Your task to perform on an android device: I really liked this pop song and would like to share this YouTube video with one of my friends. Share the Justin bieber sorry video with mike.waggoner@hotwater.com
Image 0: 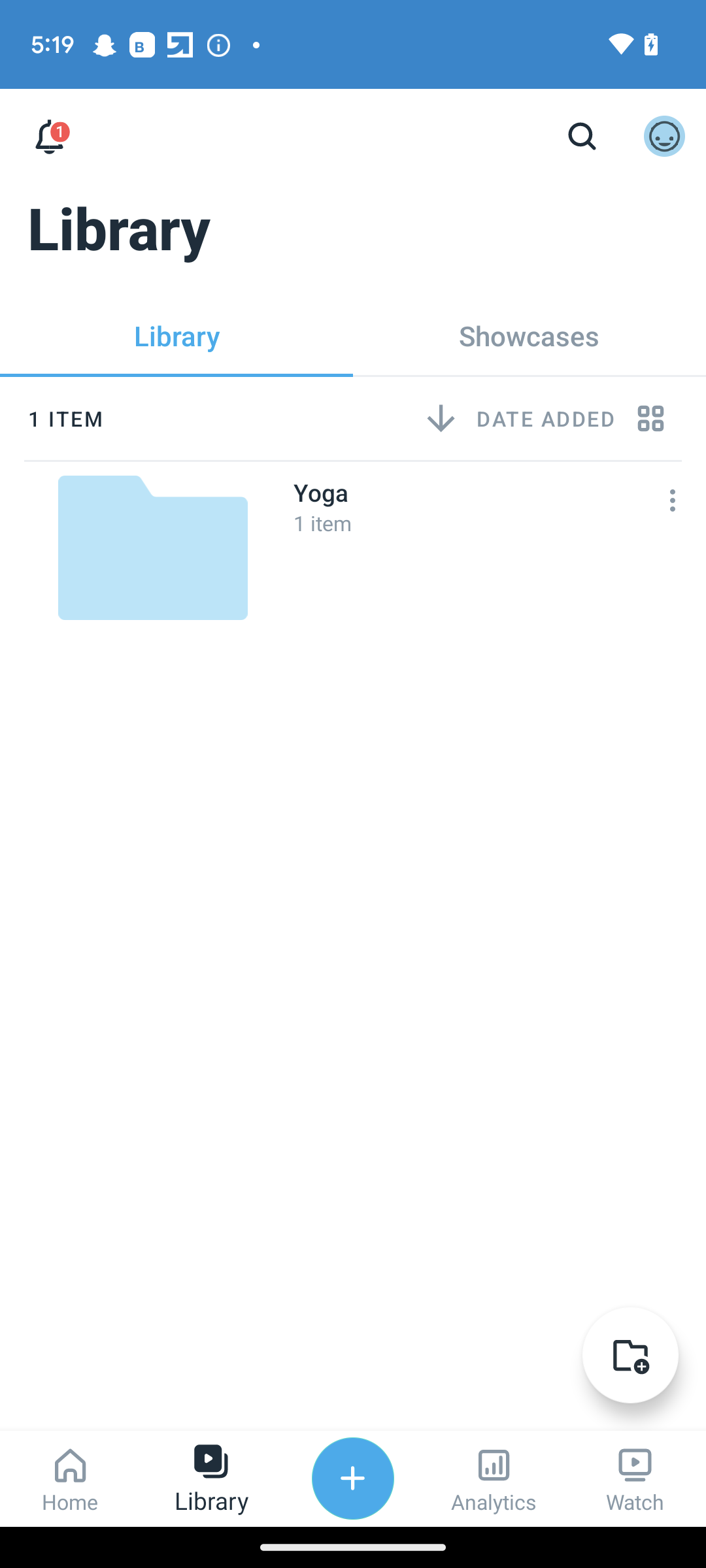
Open the YouTube app
Step 0: open app "YouTube"
Image 1: 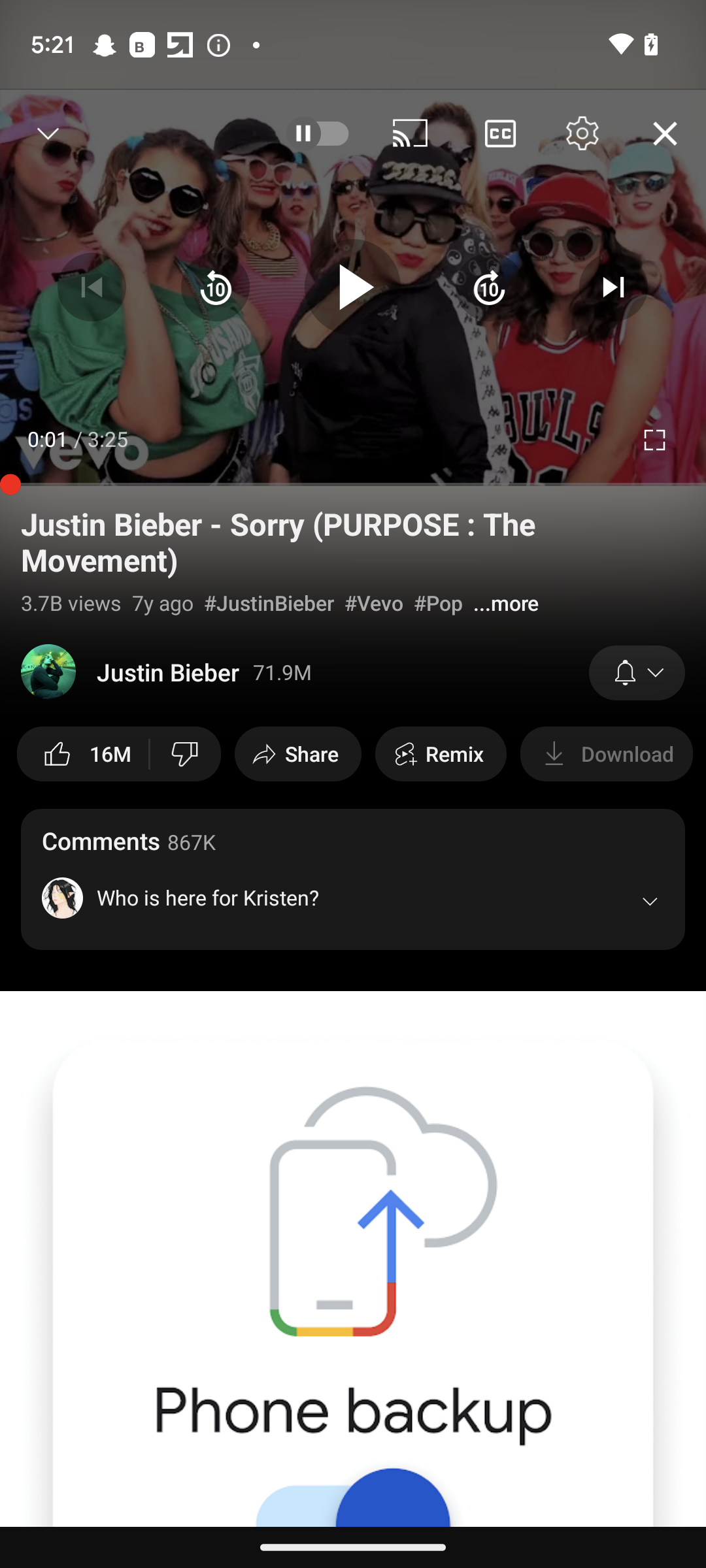
Click on the share button that is in the center of the screen.
Step 1: click (298, 754)
Image 2: 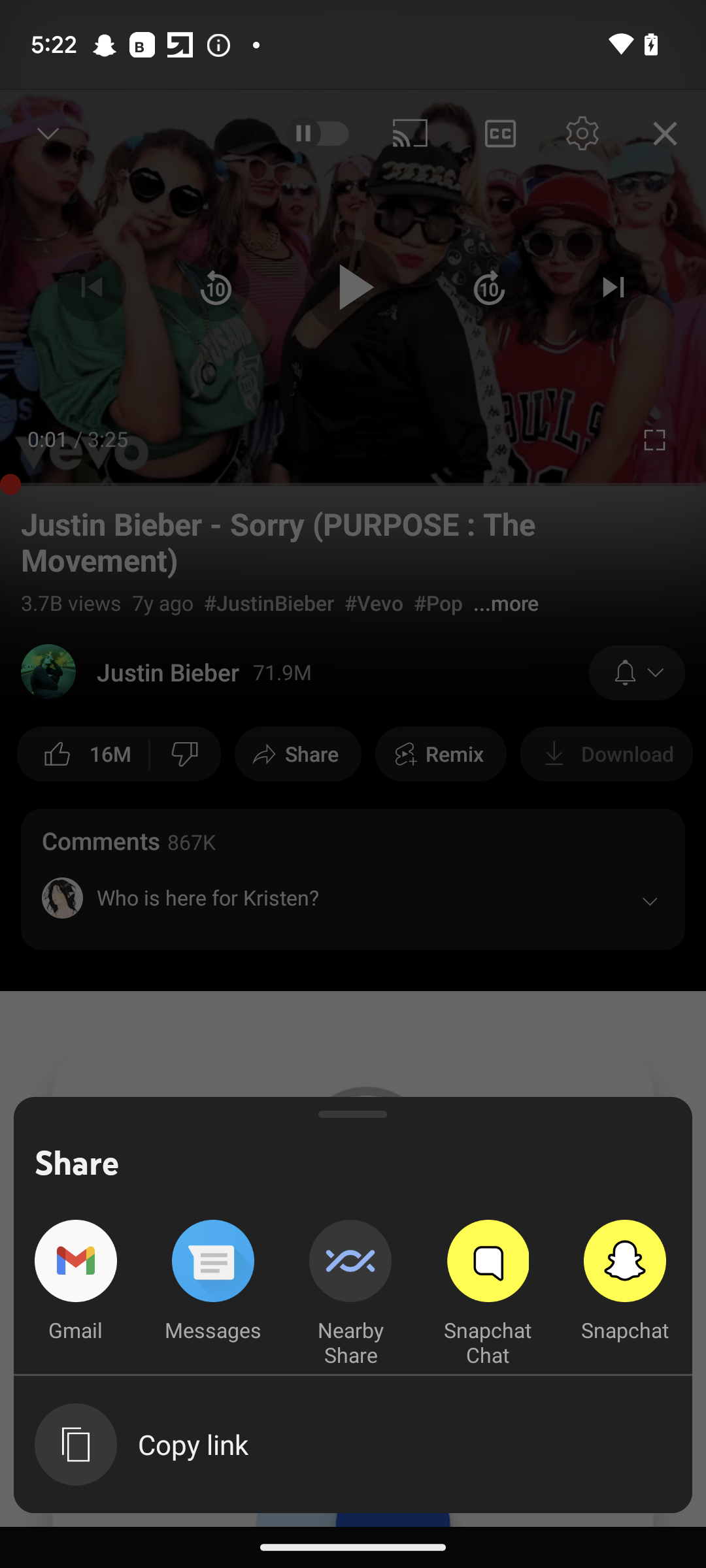
Click on the Gmail option 
Step 2: click (75, 1281)
Image 3: 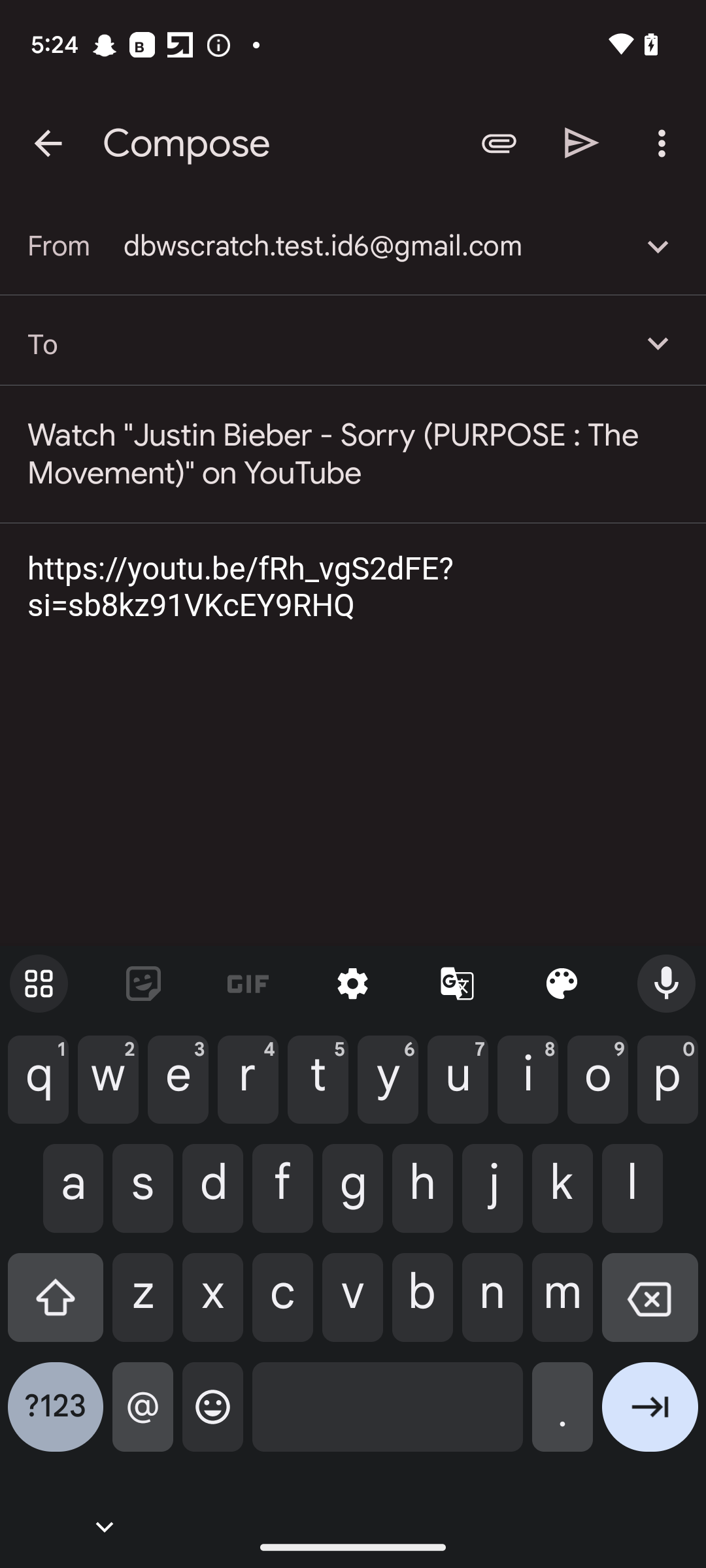
type the mike.waggoner@hotwater.com as the recipient id
Step 3: type "mike.waggoner@hotwater.com"
Image 4: 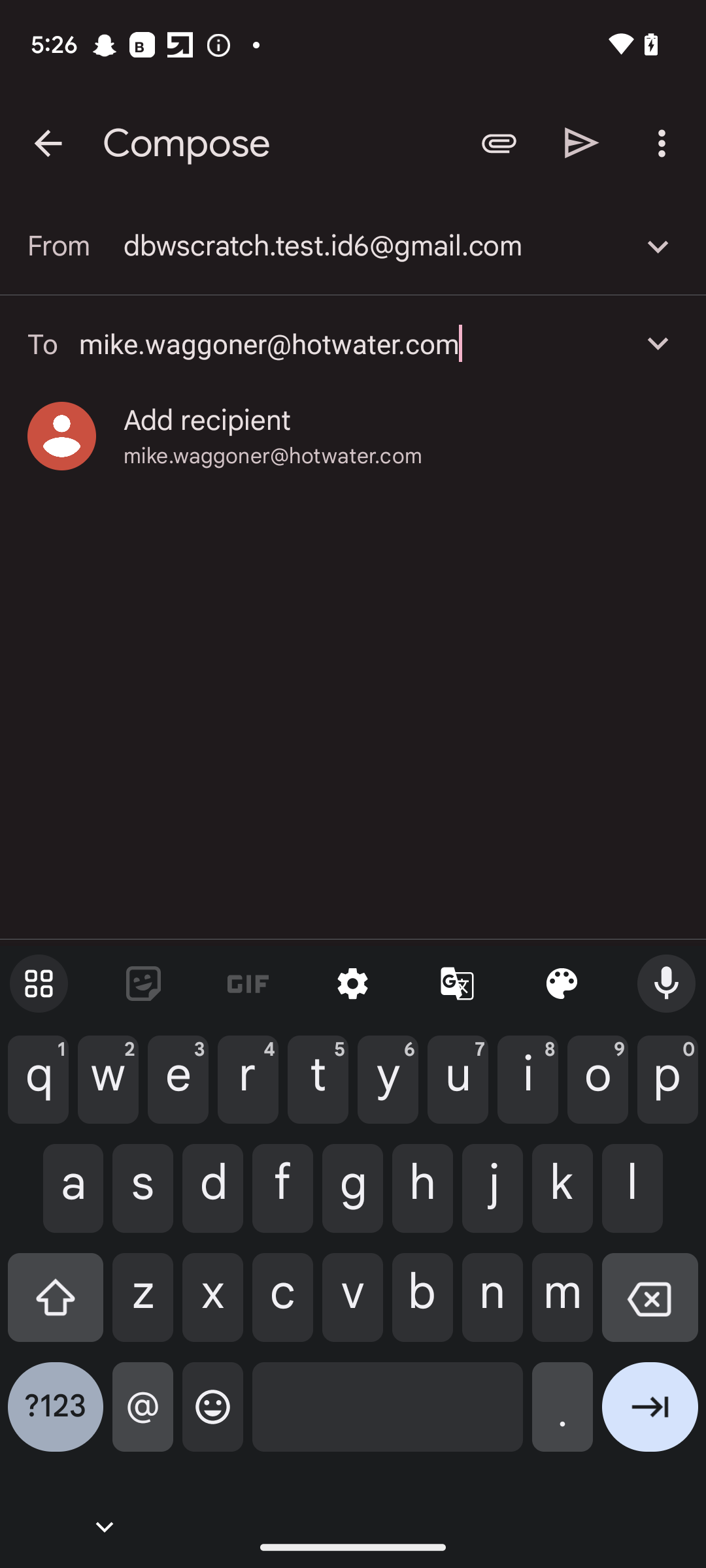
Click on the sent icon that is in the top right corner.
Step 4: click (582, 142)